Your task to perform on an android device: Add a Stylogue Men's Multicolor Round Neck T-shirts to your wishlist
Image 0: 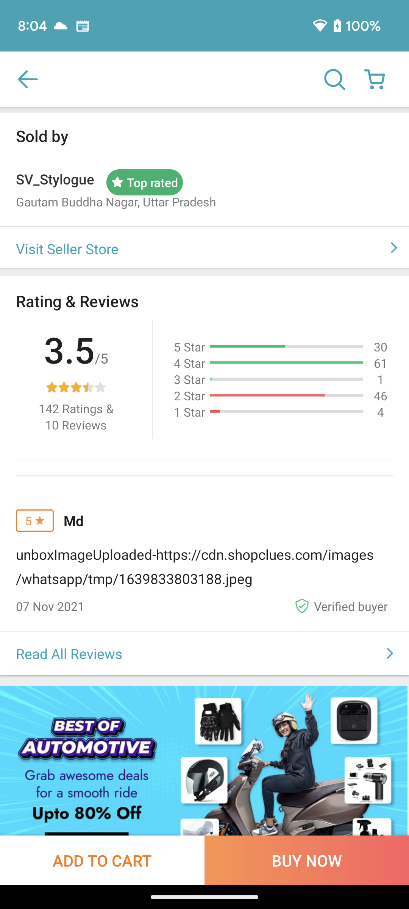
Go back to the previous page
Step 0: press back button
Image 1: 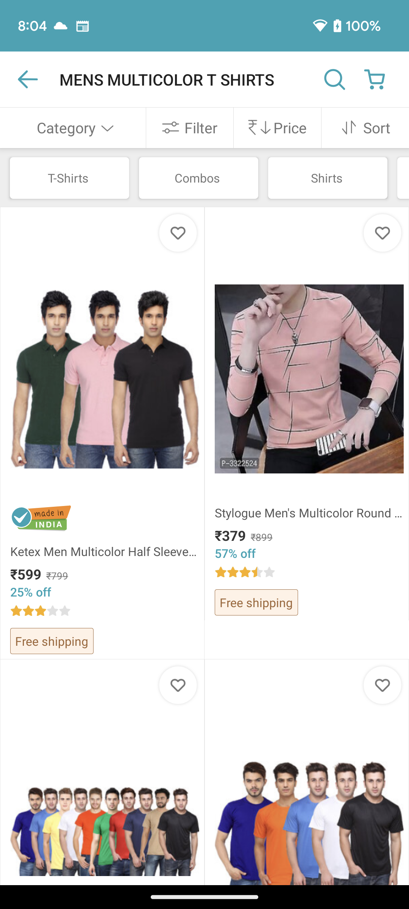
Click on the Stylogue Men's Multicolor Round Neck T-shirts
Step 1: click (309, 512)
Image 2: 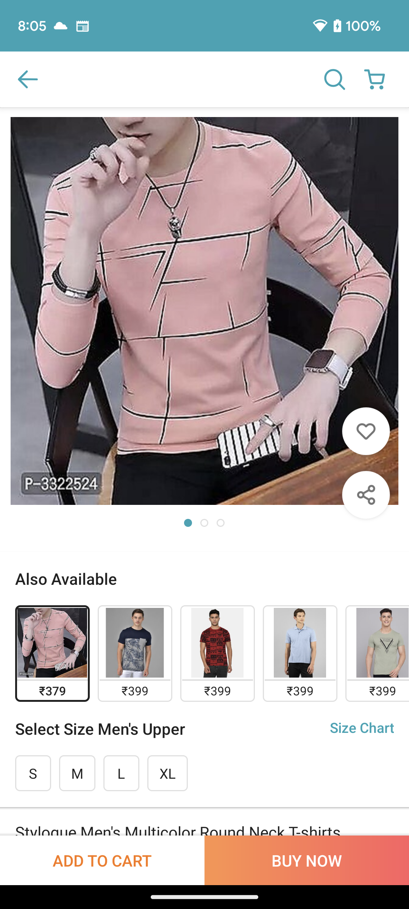
Click on the heart icon to save Stylogue Men's Multicolor Round Neck T-shirts to your wishlist
Step 2: click (345, 394)